Your task to perform on an android device: Share the MY Call recorded file to Cerebra Research at dbwscratch.test.id4@gmail.com in the Easy Voice Recorder app.
Image 0: 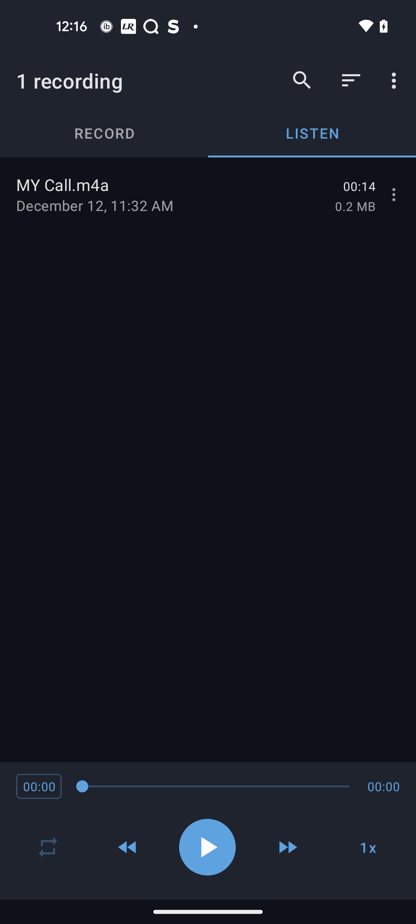
Click on the three dots icon of MY Call file
Step 0: click (396, 194)
Image 1: 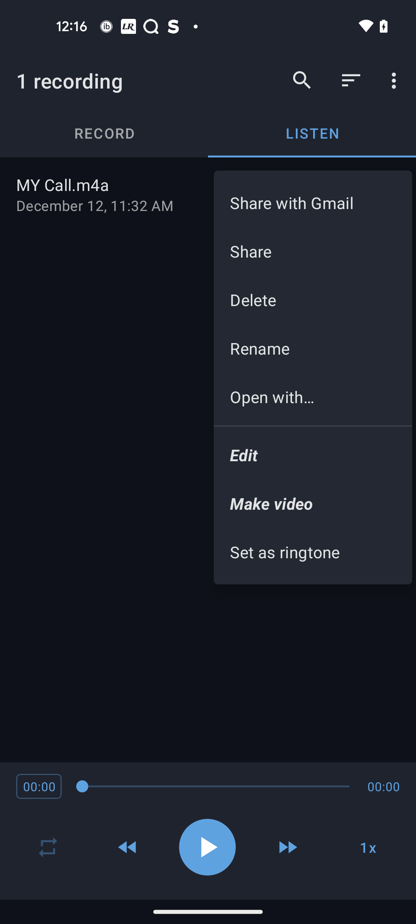
Click on the Share option
Step 1: click (313, 251)
Image 2: 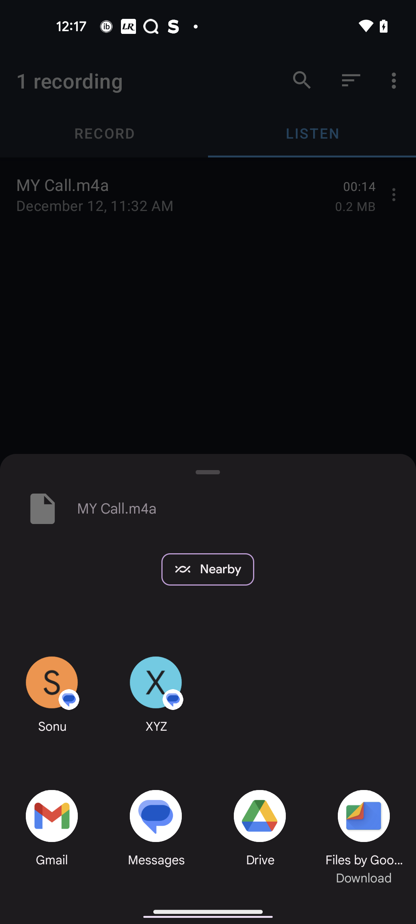
Click on the Gmail app
Step 2: click (45, 822)
Image 3: 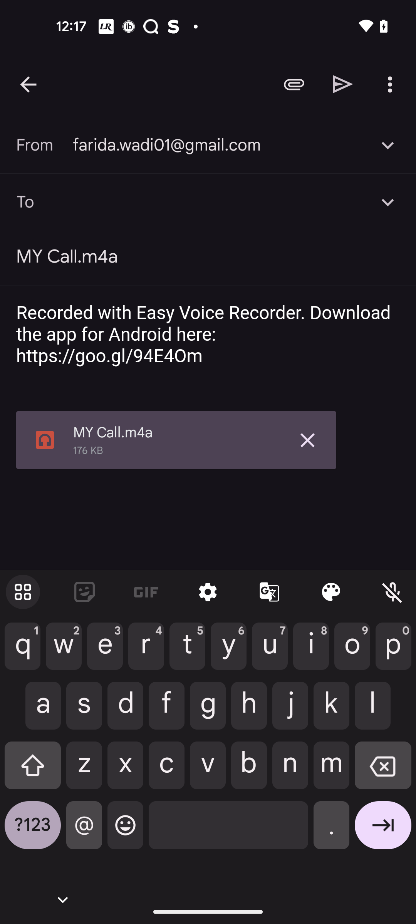
Type dbwscratch.test.id4@gmail.com
Step 3: type "dbwscratch.test.id4@gmail.com"
Image 4: 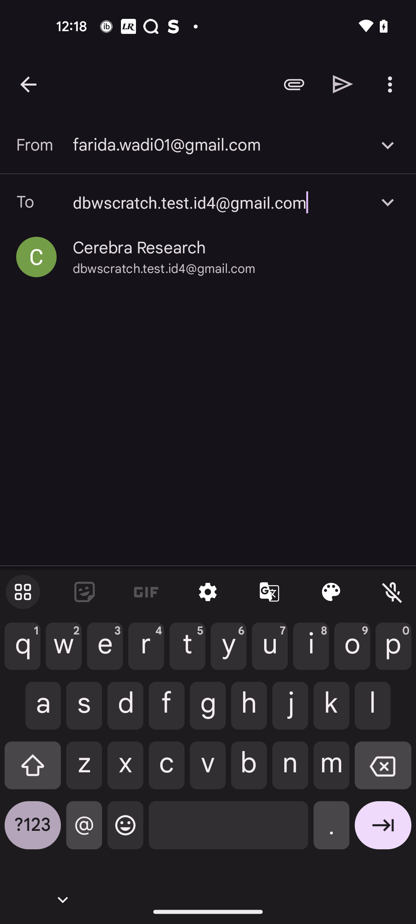
Click on the Cerebra Research id
Step 4: click (139, 248)
Image 5: 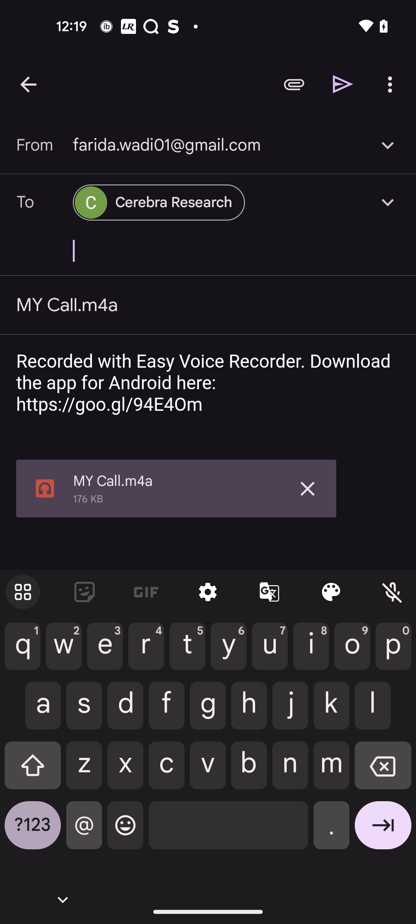
Click on the send icon
Step 5: click (343, 84)